Your task to perform on an android device: View the calendar for the month of September for me on the calendar app.
Image 0: 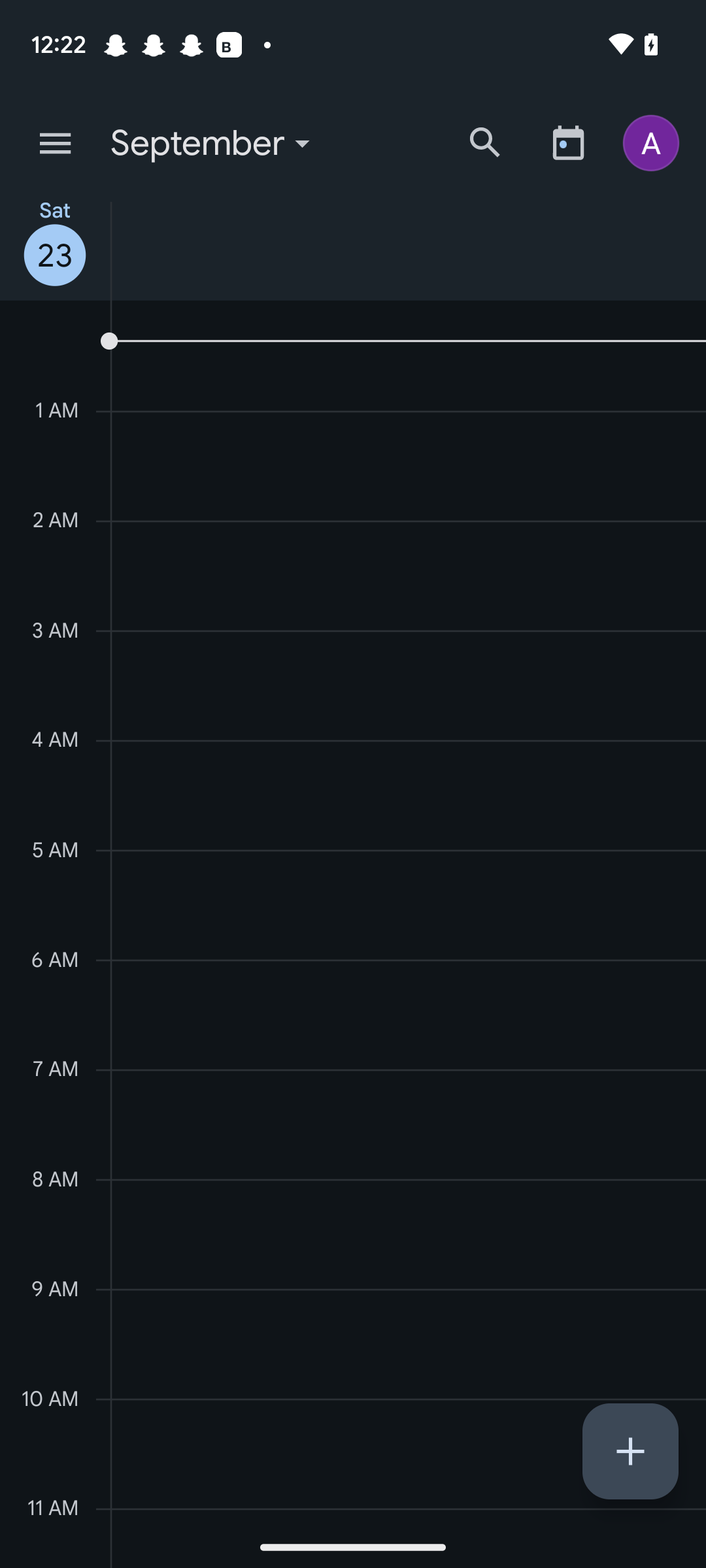
click on the three lines at the top left corner of the screen.
Step 0: click (55, 143)
Image 1: 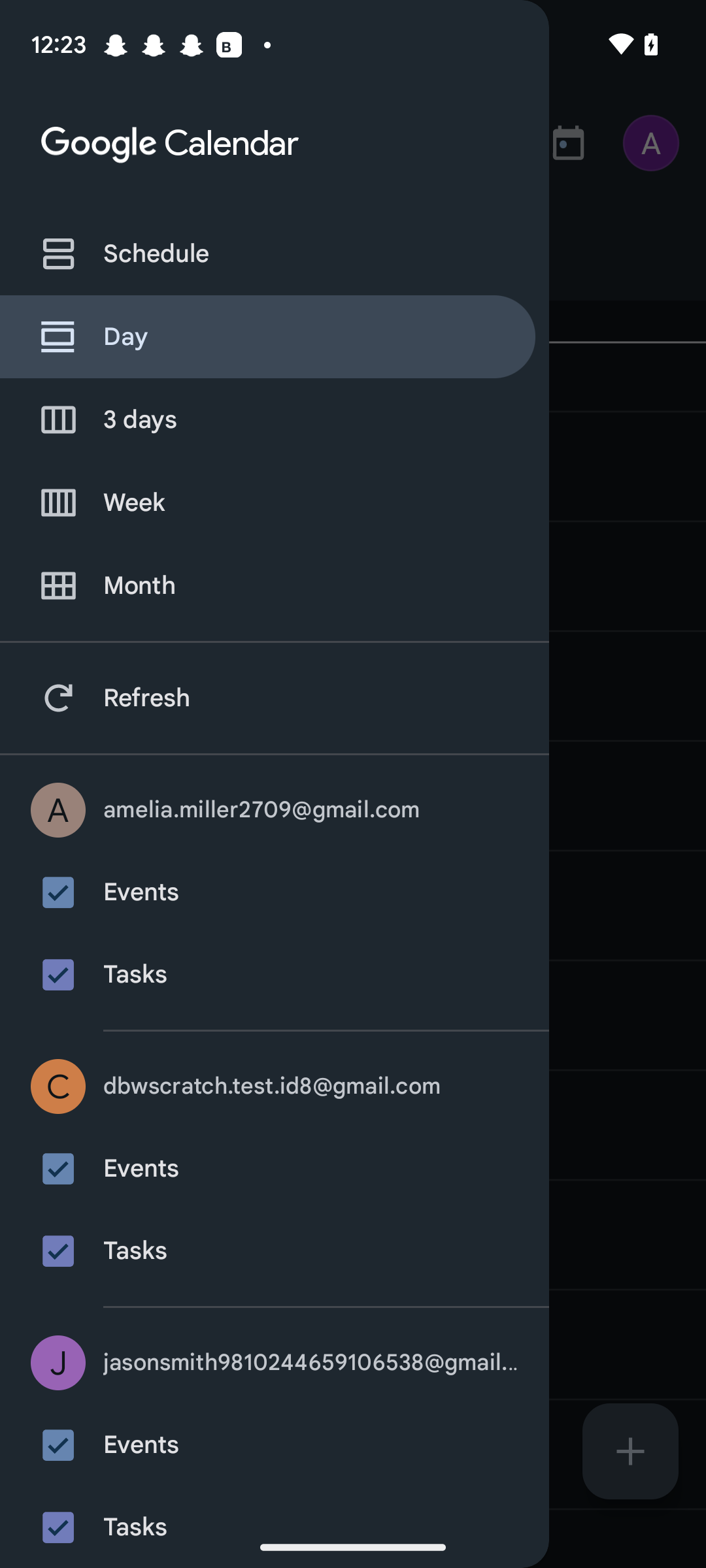
Click on the fifth option month from the given list.
Step 1: click (275, 585)